Your task to perform on an android device: I need to make changes to landscape design I uploaded on the Google Drive app, thus I want to download the file.
Image 0: 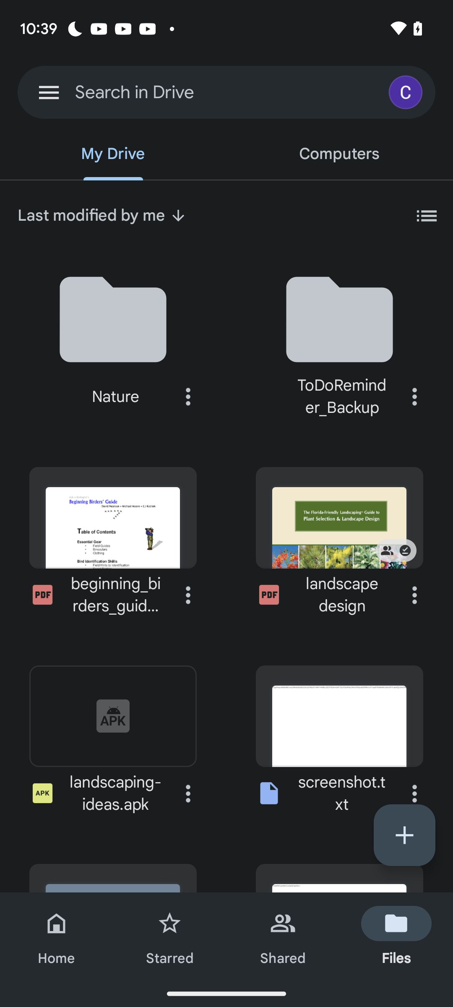
Click on the three dots option of the landscape design file
Step 0: click (414, 595)
Image 1: 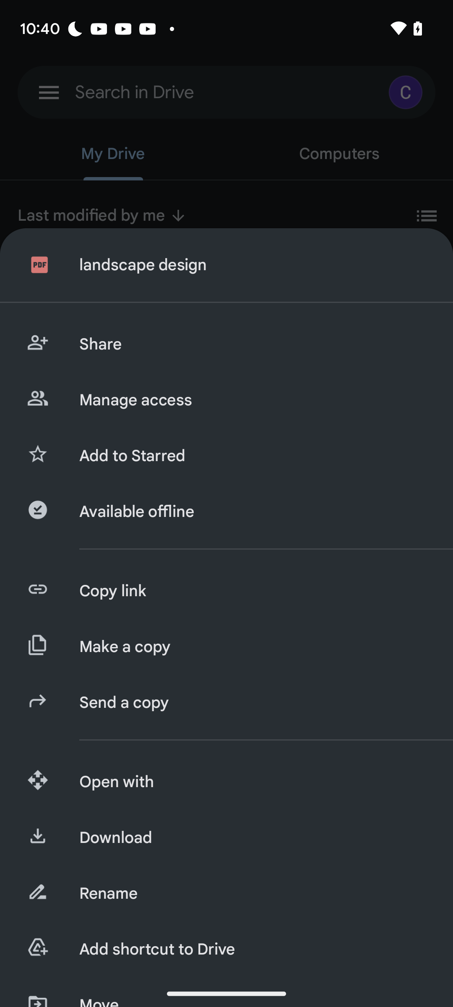
Click on the download option
Step 1: click (39, 837)